Your task to perform on an android device: Read the review of Jockey Black Vest for Men
Image 0: 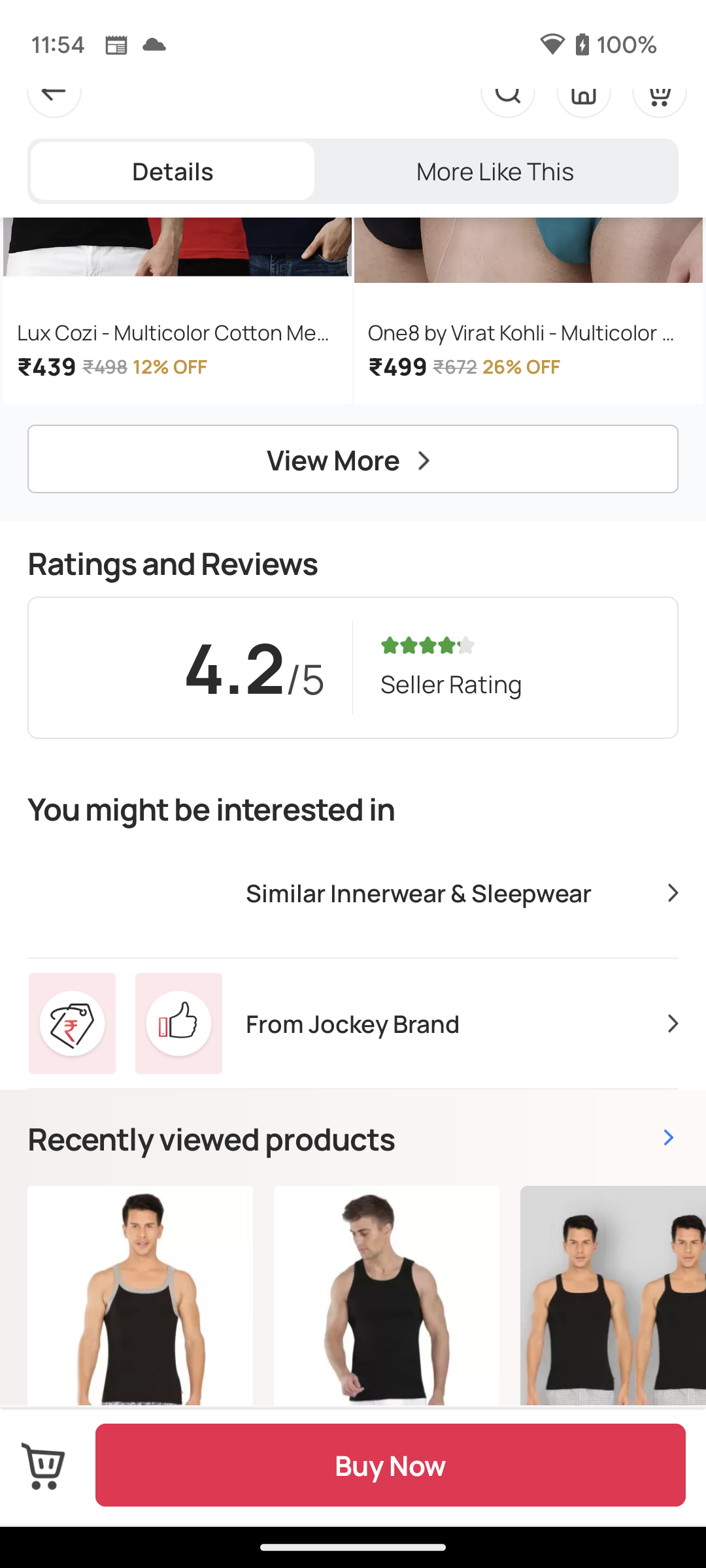
Go back to the previous page 
Step 0: press back button
Image 1: 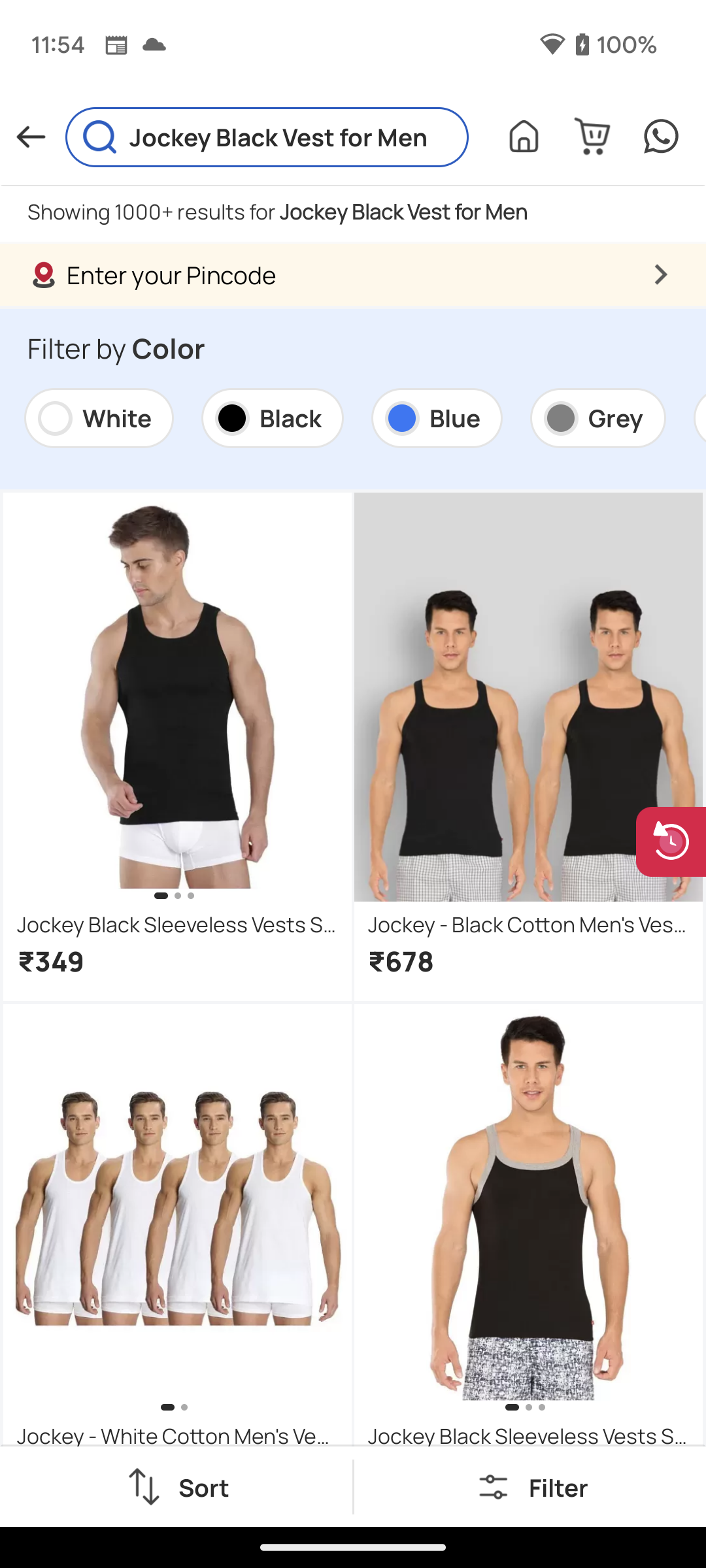
Click on the first search result
Step 1: click (177, 924)
Image 2: 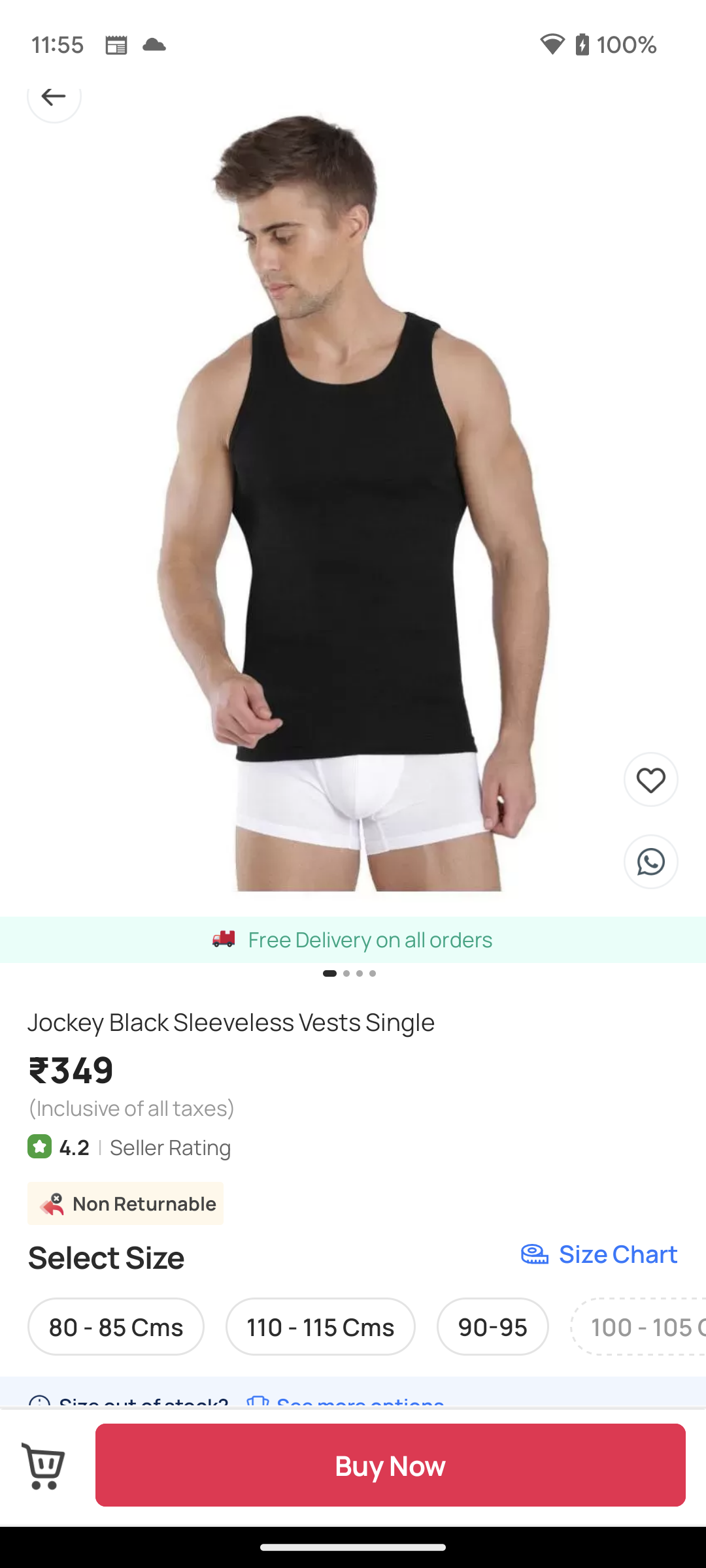
Scroll down to view reviews
Step 2: scroll down
Image 3: 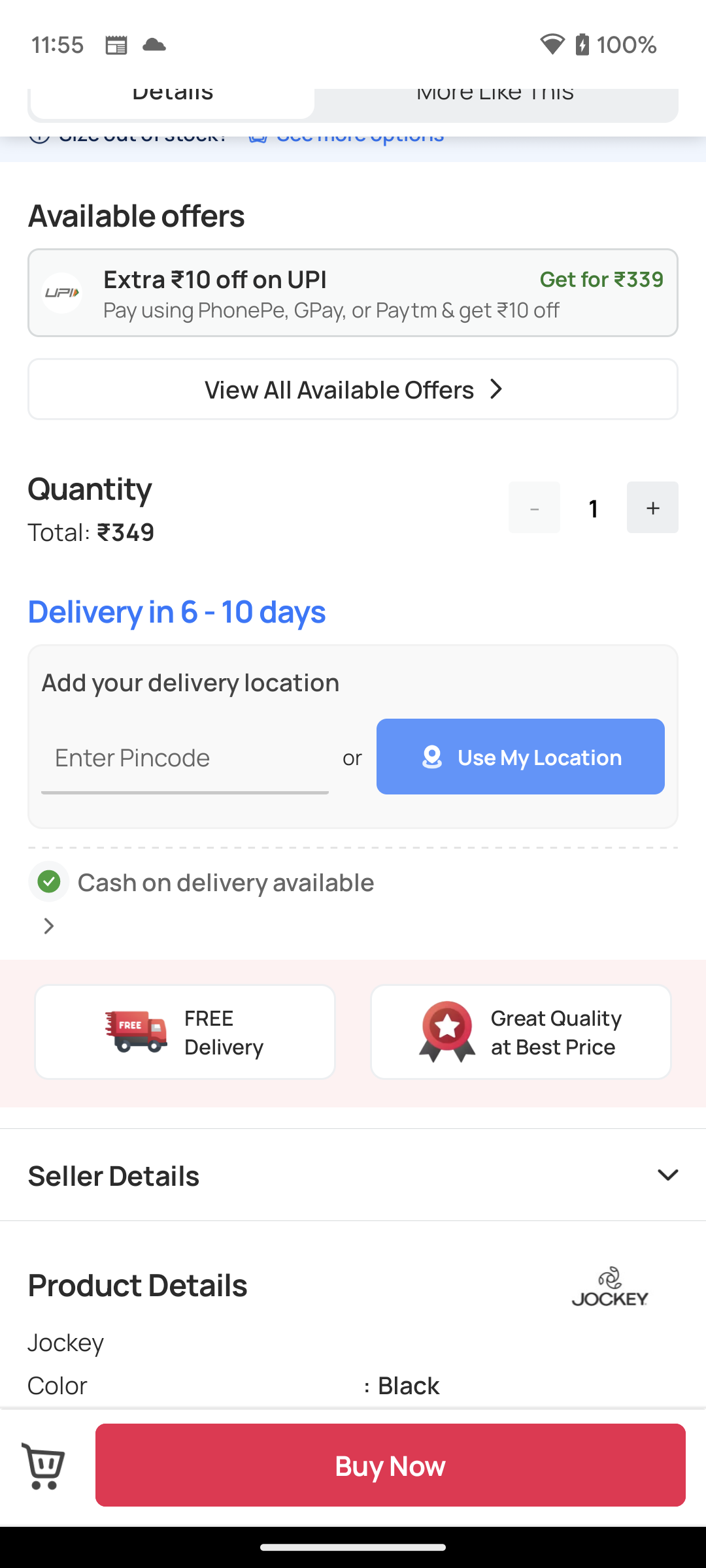
Scroll down to view reviews
Step 3: scroll down
Image 4: 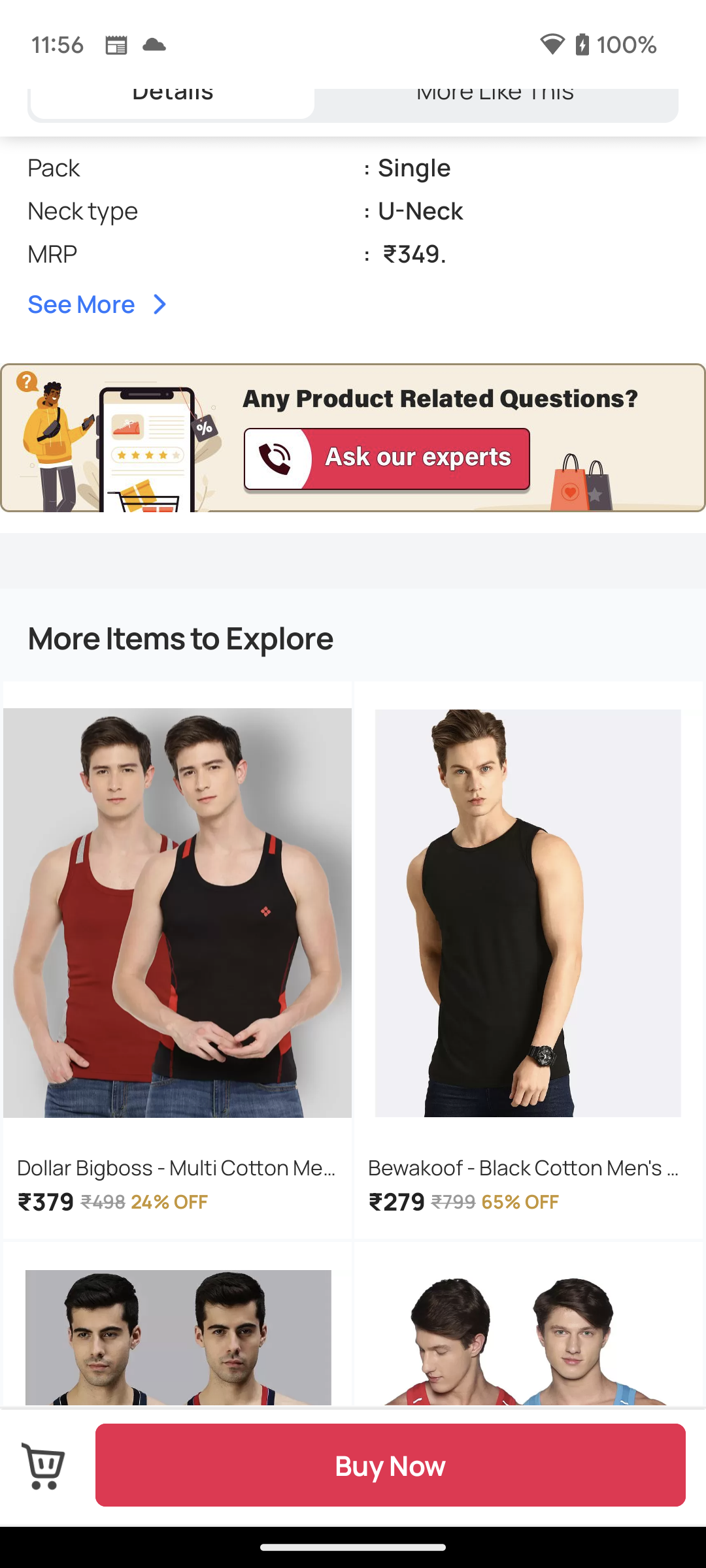
Scroll down to view reviews
Step 4: scroll left
Image 5: 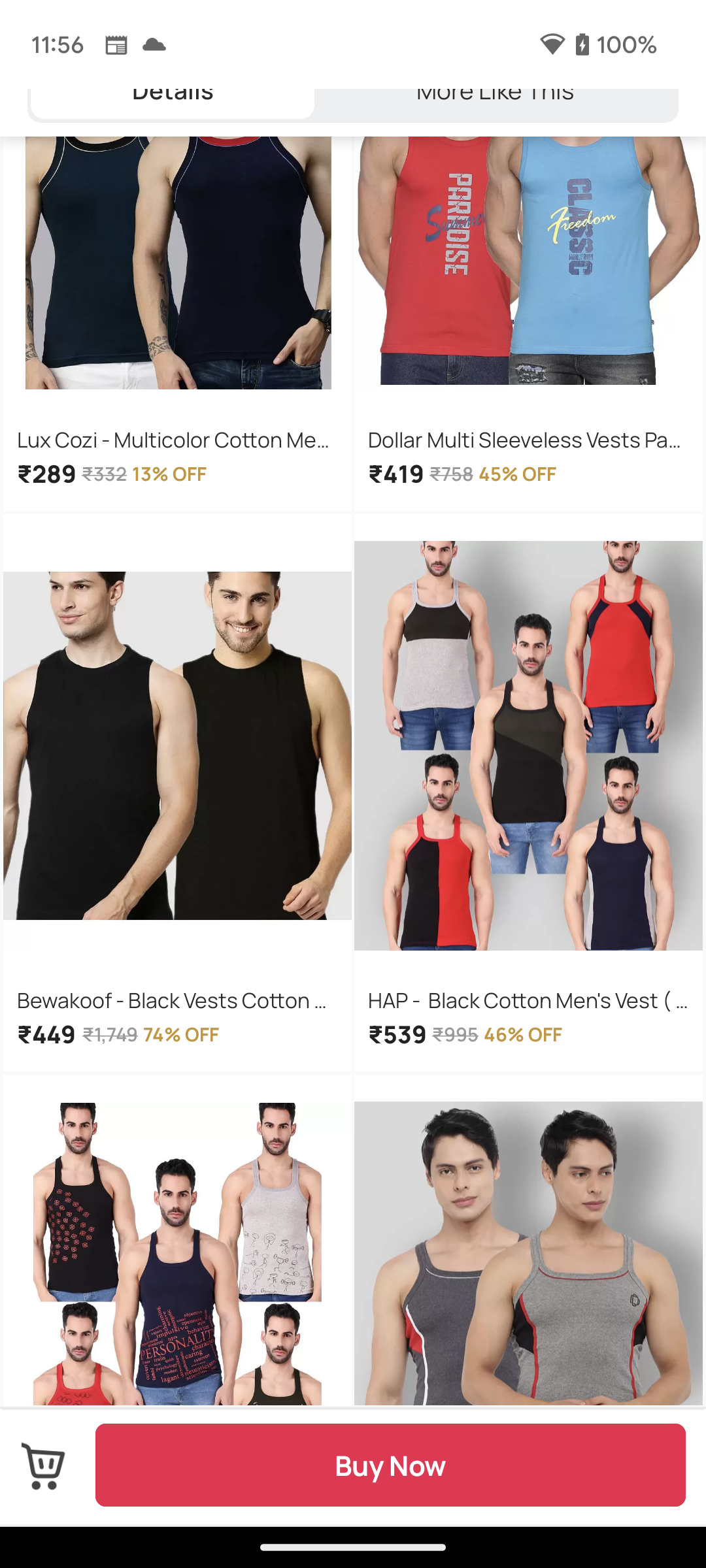
Scroll down to view reviews
Step 5: scroll left